Your task to perform on an android device: Find a radio station in the myTuner radio app.
Image 2: 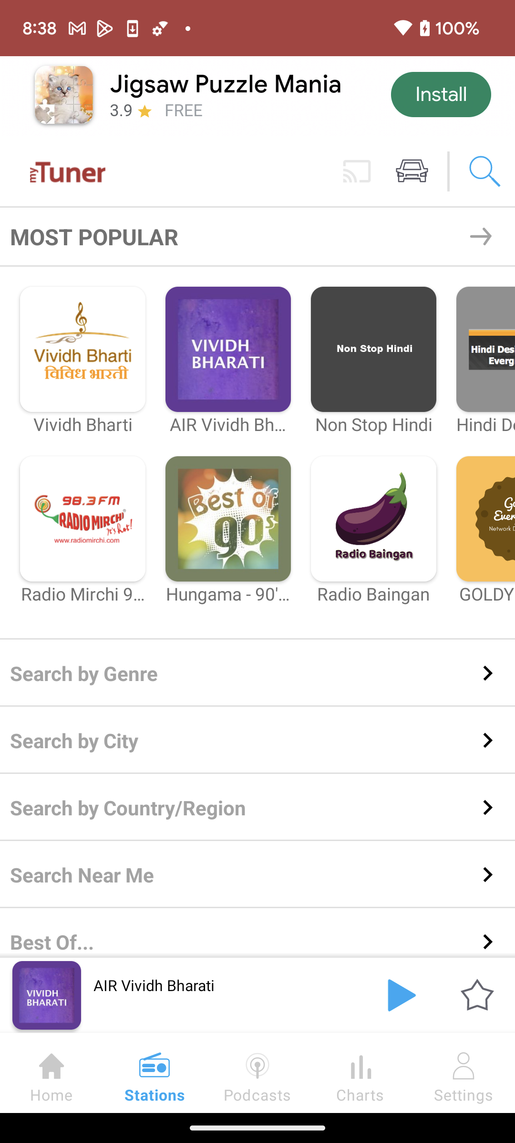
Click on the Radio Mirchi station on the left side of the screen.
Step 2: click (80, 513)